Your task to perform on an android device: I forgot to add files in the name of the history folder when I created it, so change the name of the folder from history to History files in the Drive app.
Image 0: 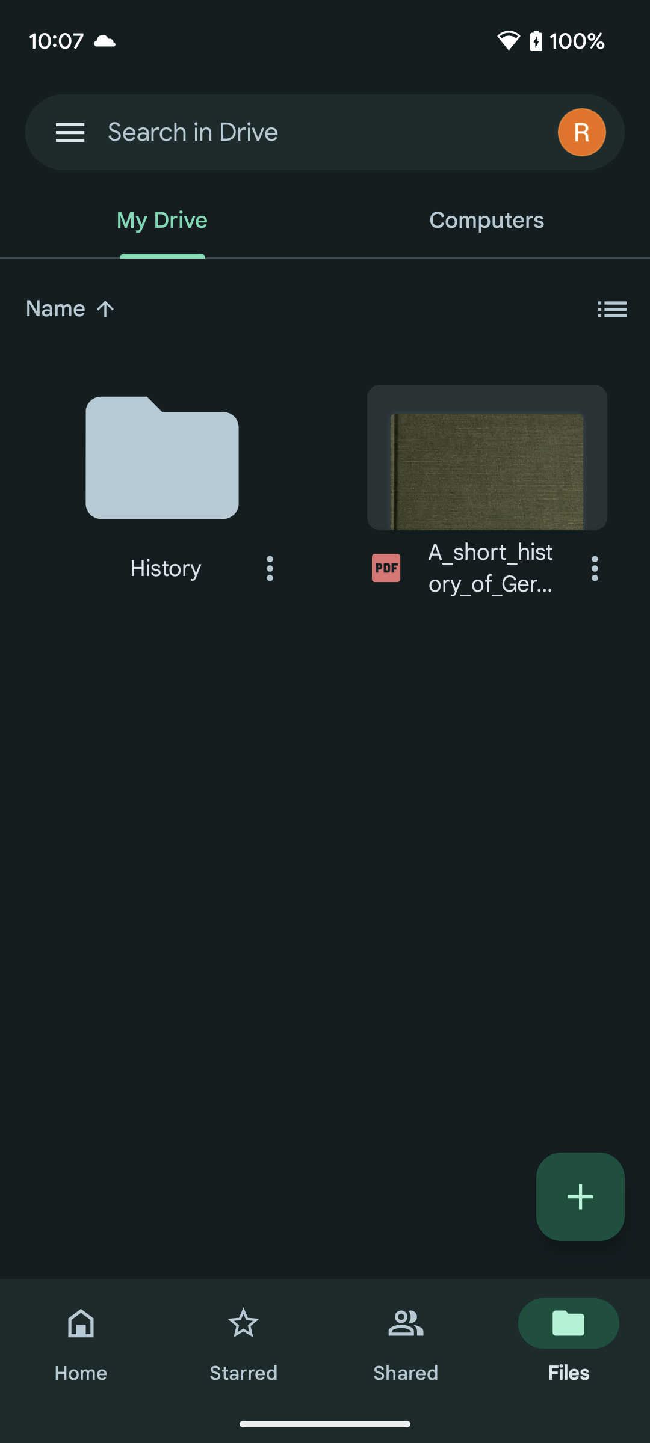
Click on the three dots icon of the History folder to view the rename option
Step 0: click (270, 568)
Image 1: 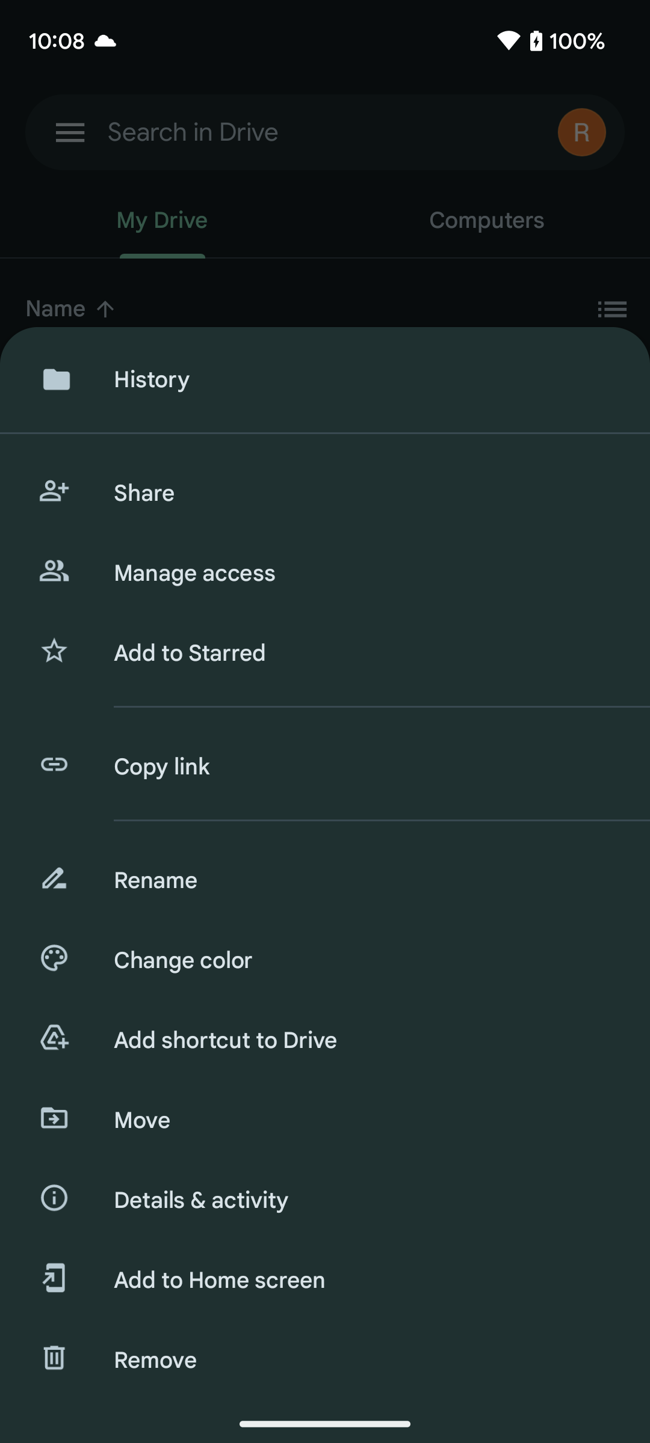
Click on the Rename option to change the name of this folder.
Step 1: click (362, 880)
Image 3: 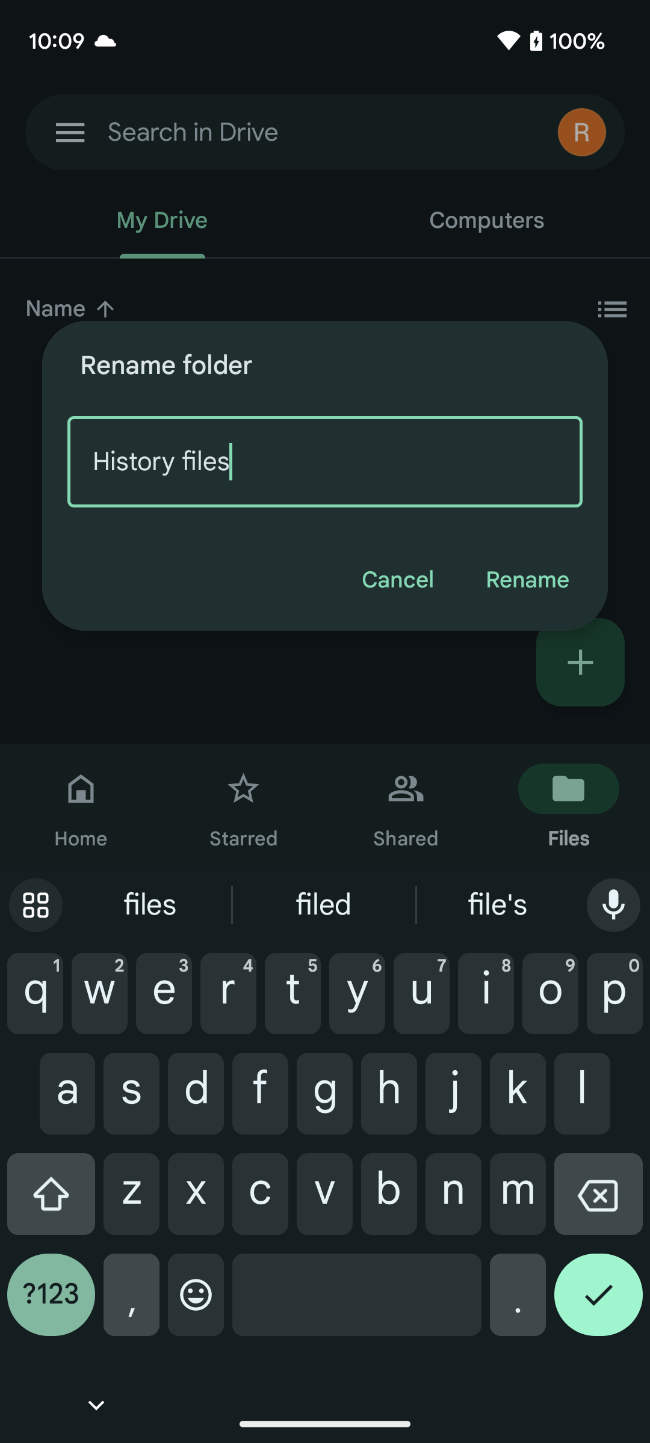
Click on the Rename button to save the new name of this folder.
Step 3: click (527, 580)